Your task to perform on an android device: Track the status of a train
Image 0: 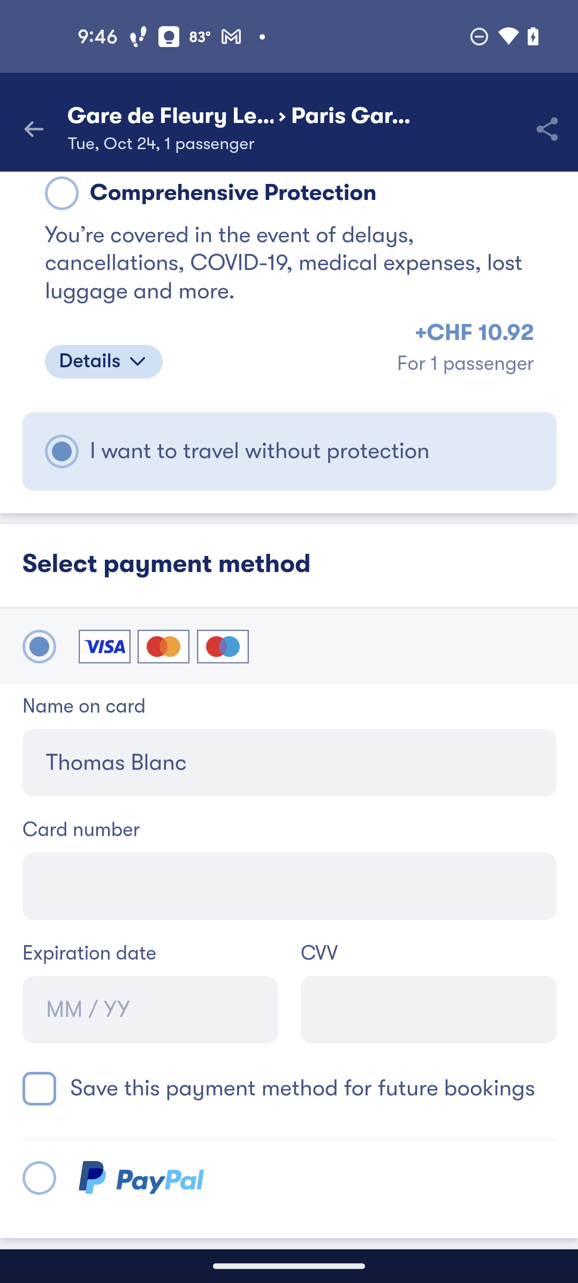
Go back to the previous screen
Step 0: press back button
Image 1: 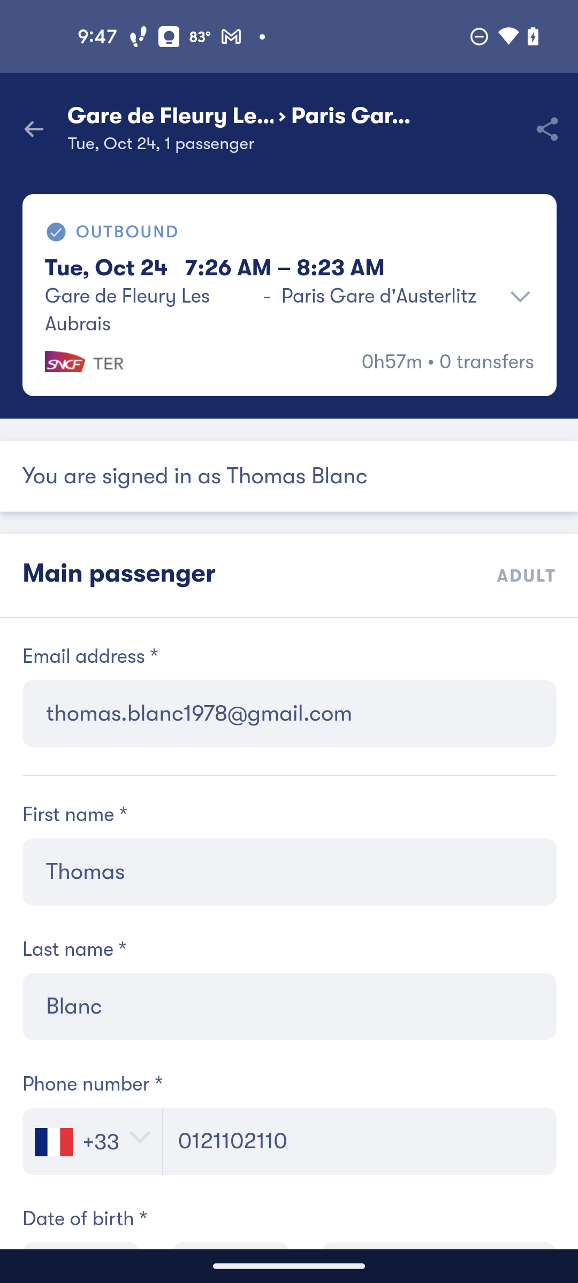
Click on the drop down next to train details
Step 1: click (287, 705)